Your task to perform on an android device: Open the Tripadvisor app and Navigate the direction of the waste to wonder park
Image 0: 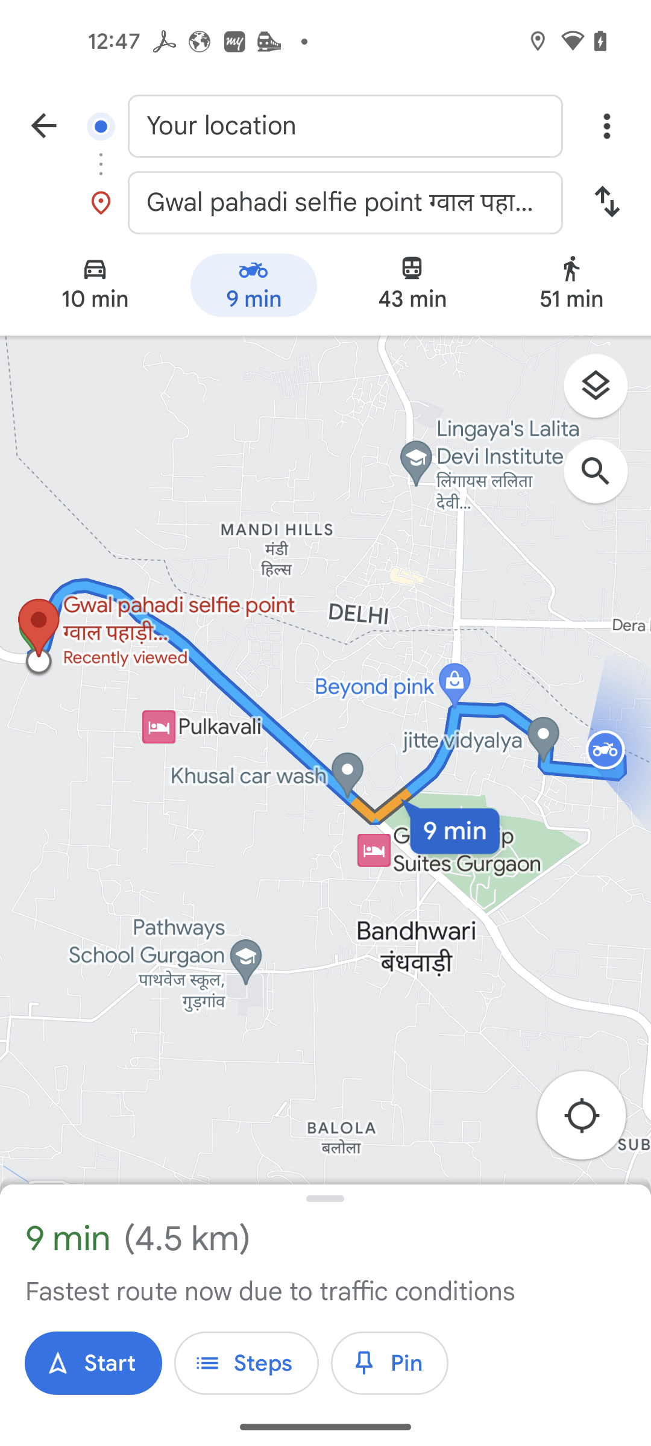
Open the Tripadvisor app
Step 0: open app "Tripadvisor"
Image 1: 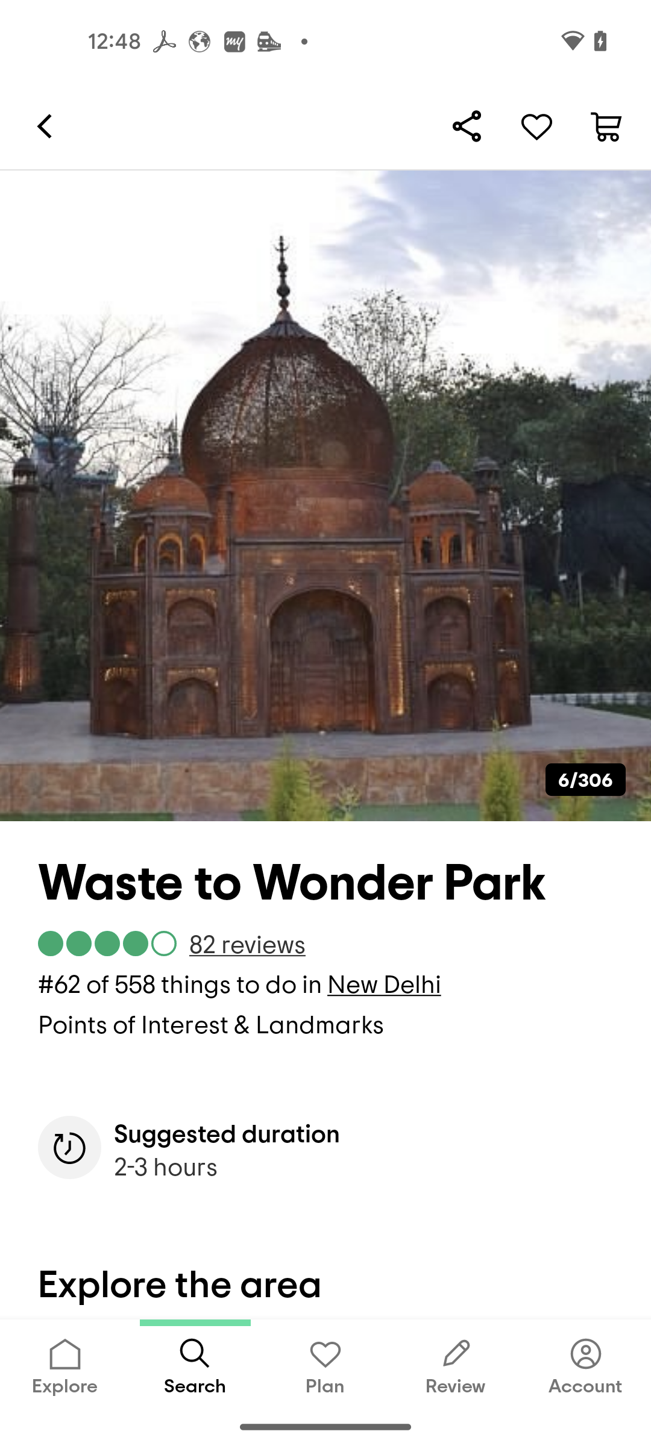
Swipe up for direction
Step 1: scroll down
Image 2: 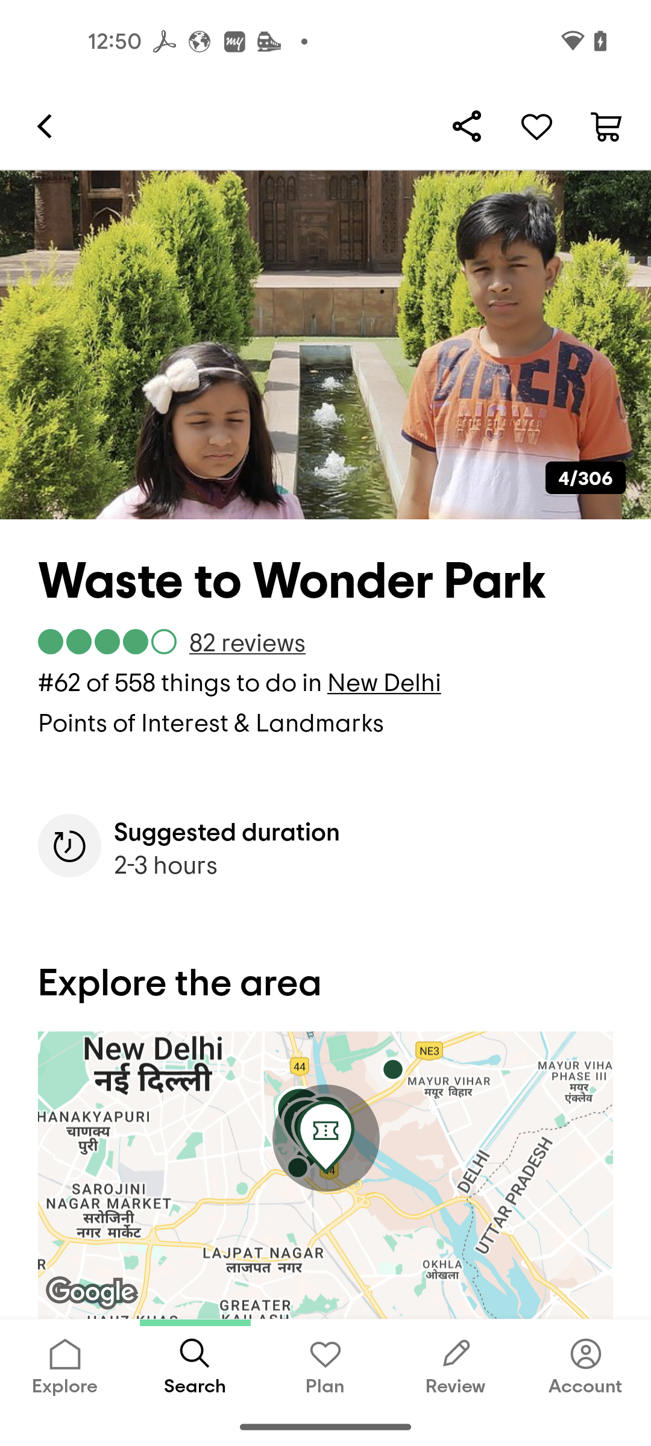
Swipe up for direction
Step 2: scroll down
Image 4: 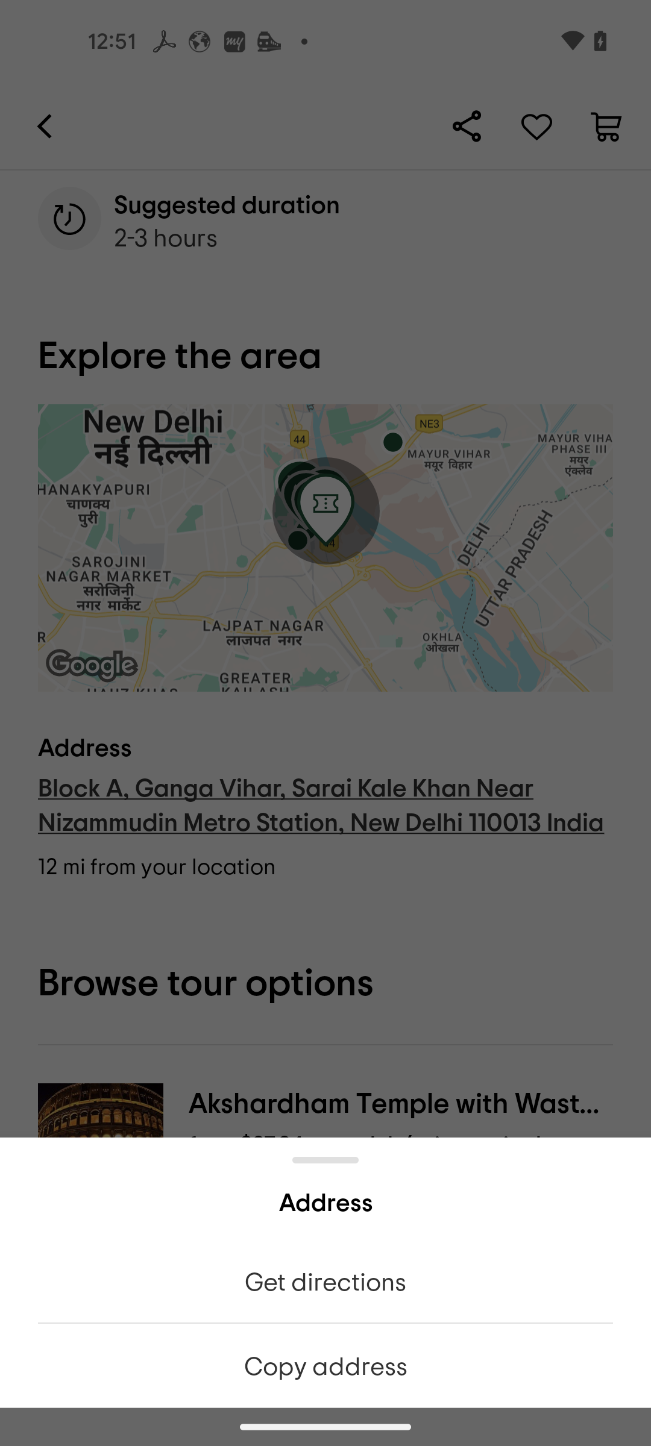
click on the get directions
Step 4: click (325, 1280)